Your task to perform on an android device: open the Starva app & start tracking the running activity
Image 0: 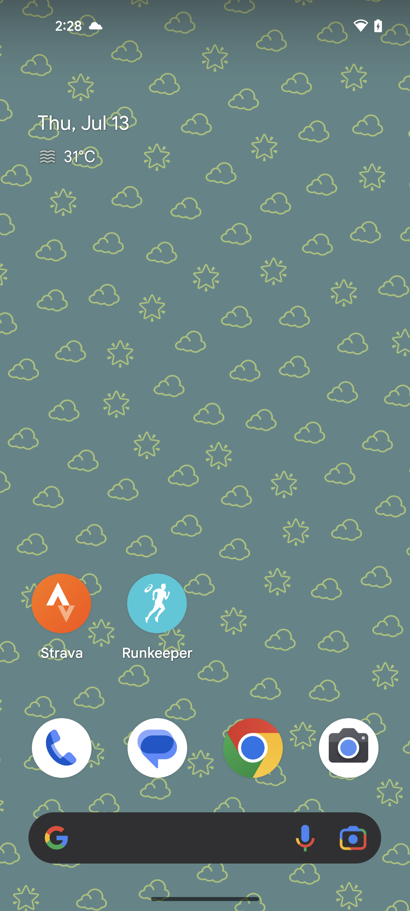
open the Starva app
Step 0: open app "Strava"
Image 1: 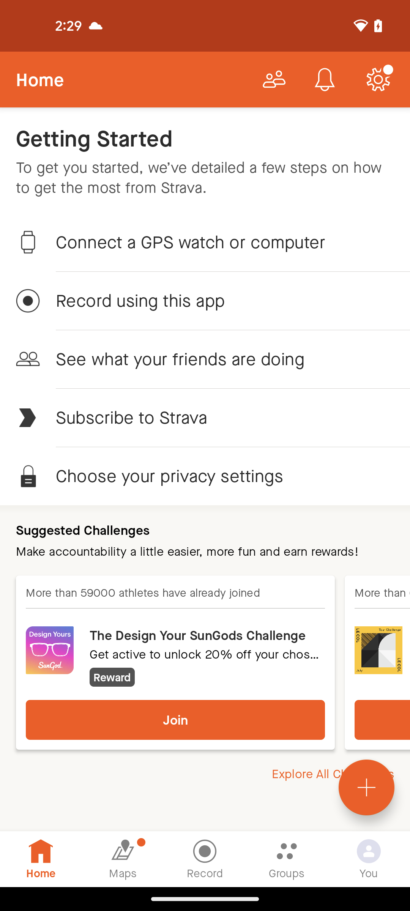
click on the Record tab at the bottom of the screen
Step 1: click (205, 859)
Image 2: 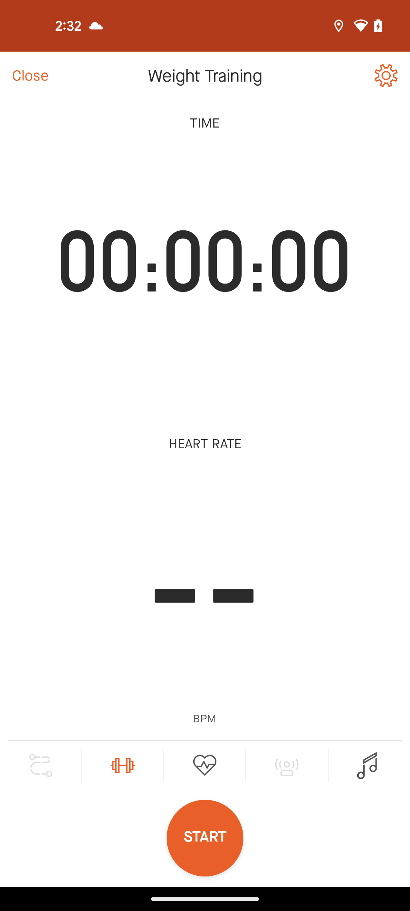
click on the activity icon to select the running activity
Step 2: click (123, 765)
Image 3: 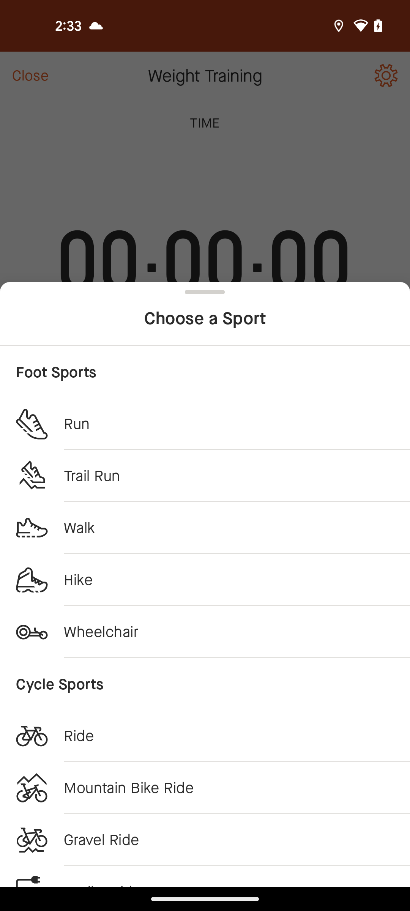
click on Run activity option
Step 3: click (77, 424)
Image 4: 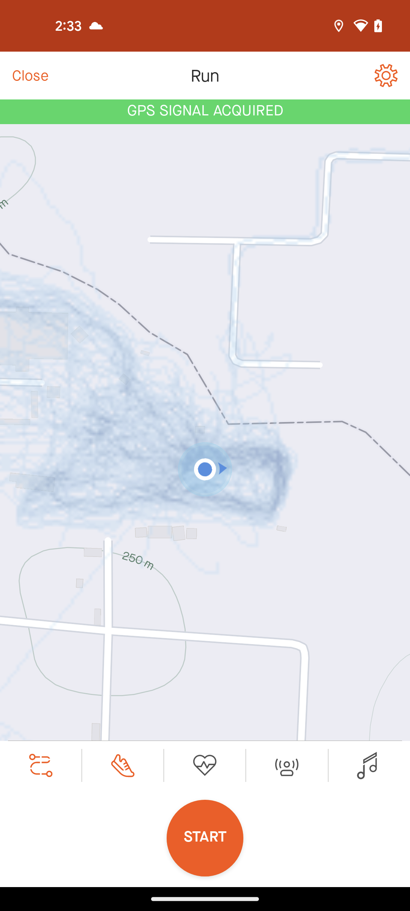
click on the Start button at the bottom of the screen
Step 4: click (205, 838)
Image 5: 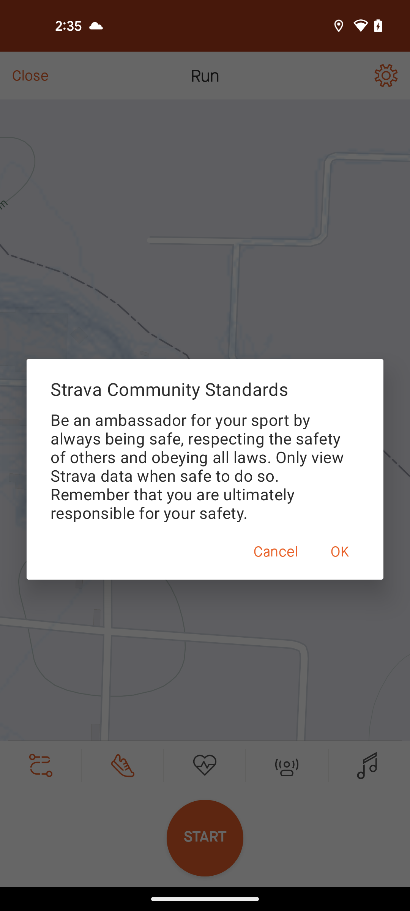
click on OK
Step 5: click (339, 551)